Your task to perform on an android device: There is some mistake I made at the time of creating the event, and I want to edit the event date.
Image 1: 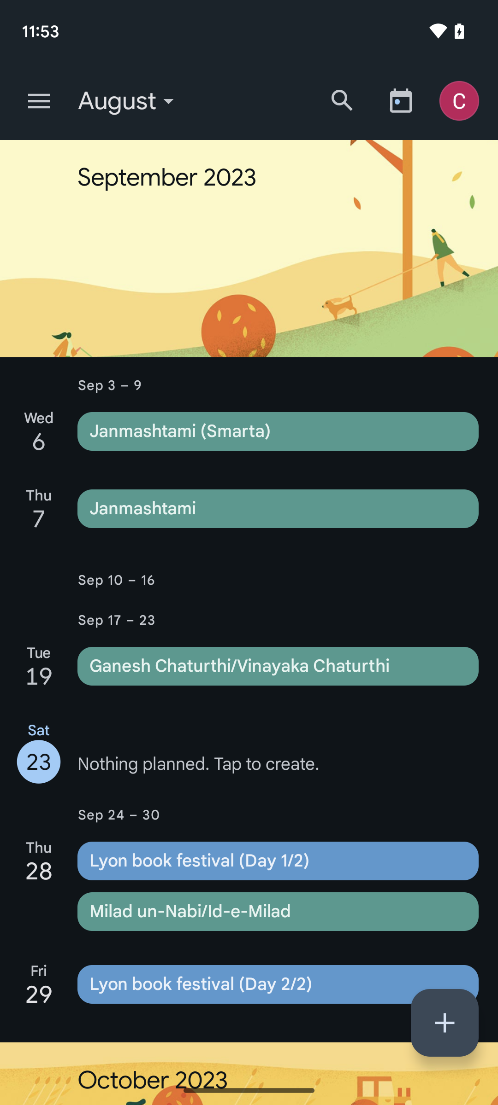
Tap on the Lyon Book Festival event.
Step 1: wait
Image 2: 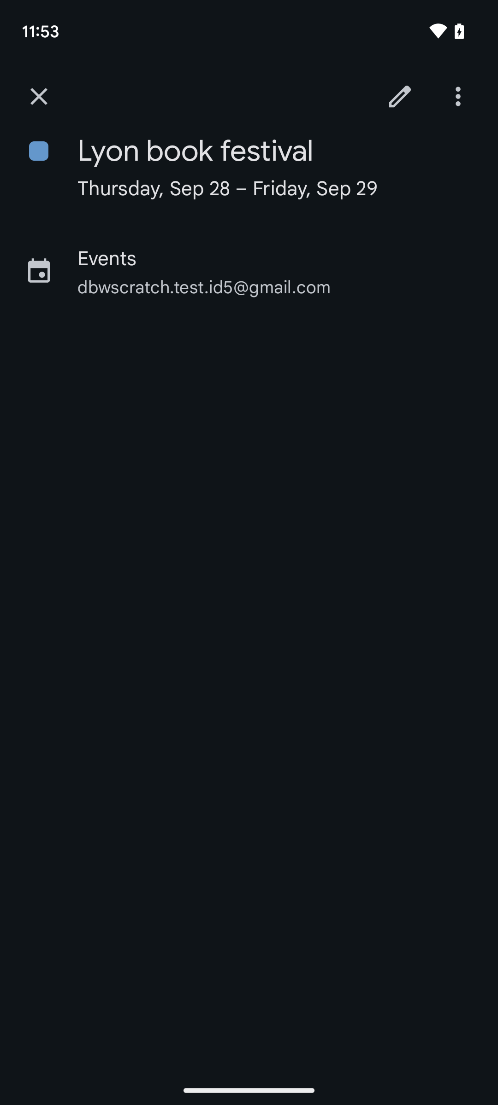
Tap on the edit icon at the top of the screen.
Step 2: click (400, 96)
Image 3: 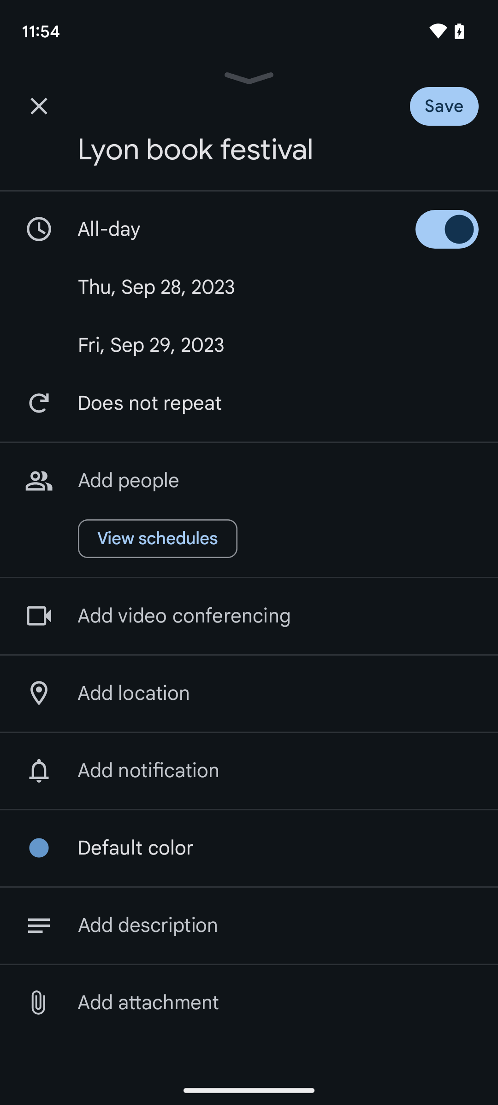
Tap on the date and change the date.
Step 3: click (278, 345)
Image 4: 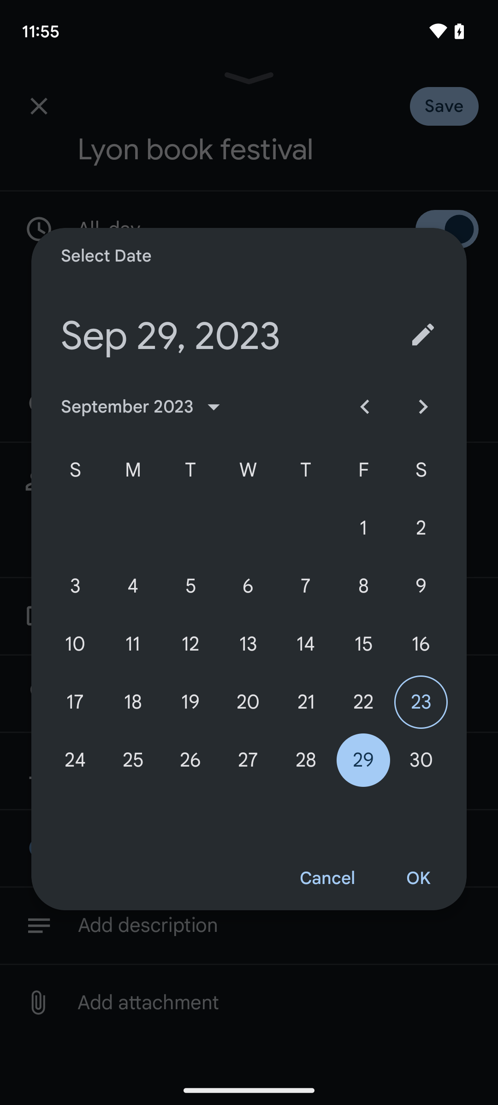
Tap on 28
Step 4: click (306, 760)
Image 5: 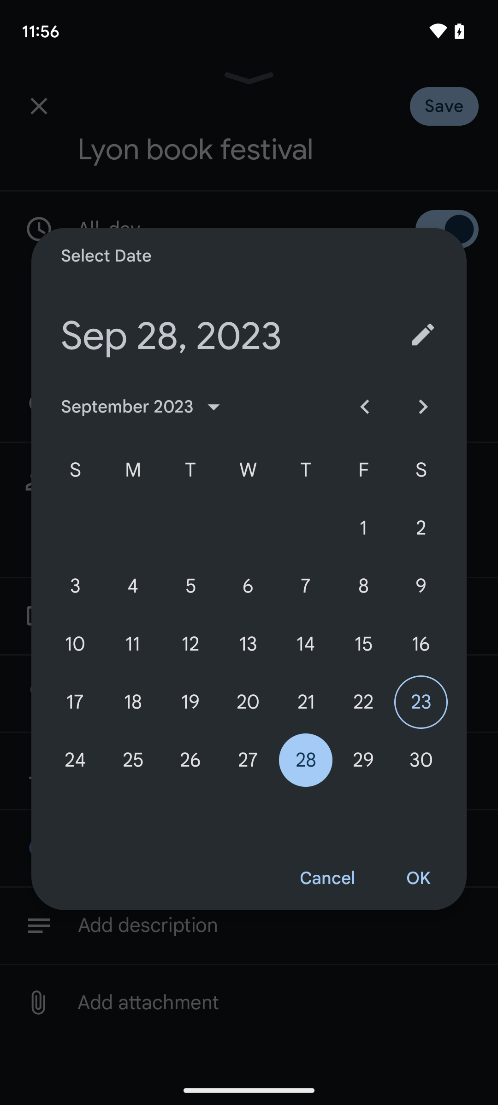
Tap on OK.
Step 5: click (418, 878)